Your task to perform on an android device: Review my Progress of Unit 1 of the German Language on the Duolingo app.
Image 0: 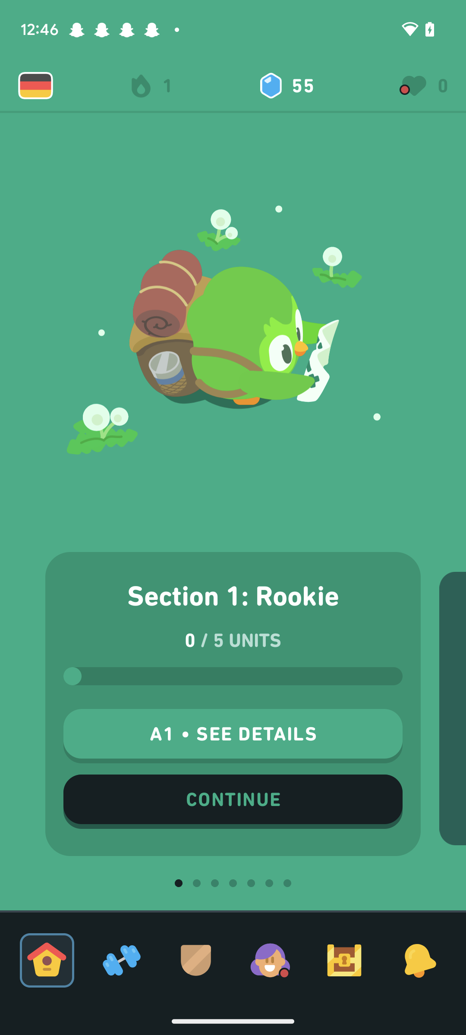
click on  the tab continue
Step 0: click (233, 802)